Your task to perform on an android device: I want to delete Shane Sato's contact.
Image 1: 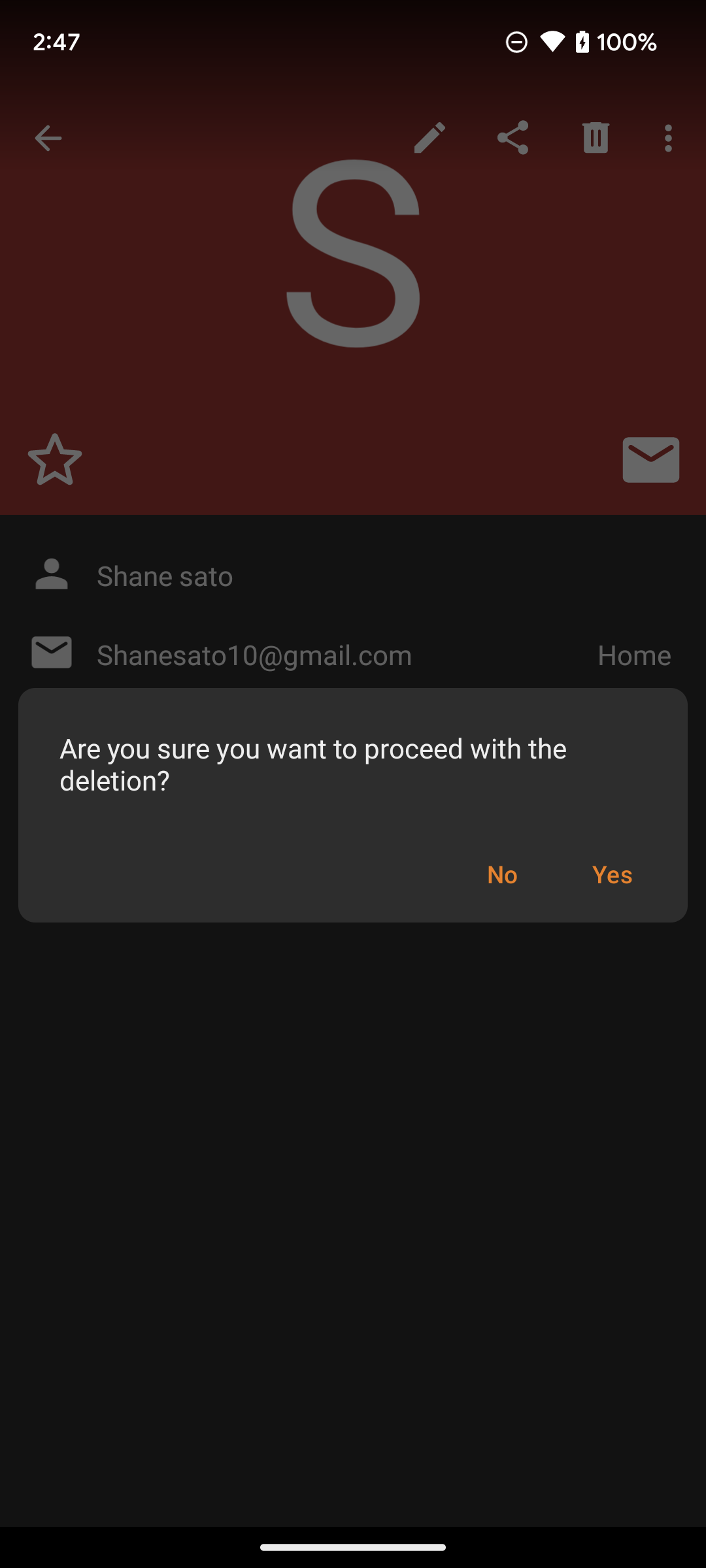
Click on the yes option on the screen.
Step 1: click (611, 874)